Your task to perform on an android device: I want to check the added products in cart
Image 0: 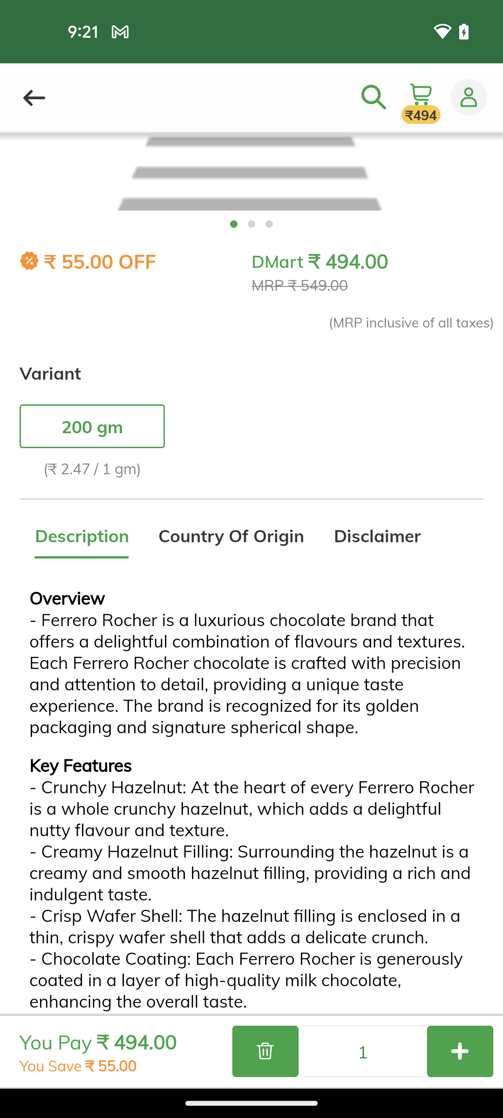
click on the cart icon at the top of the screen
Step 0: click (421, 95)